Your task to perform on an android device: Use the Esty app to view the product description for the PRECISION SCREWDRIVER SET.
Image 0: 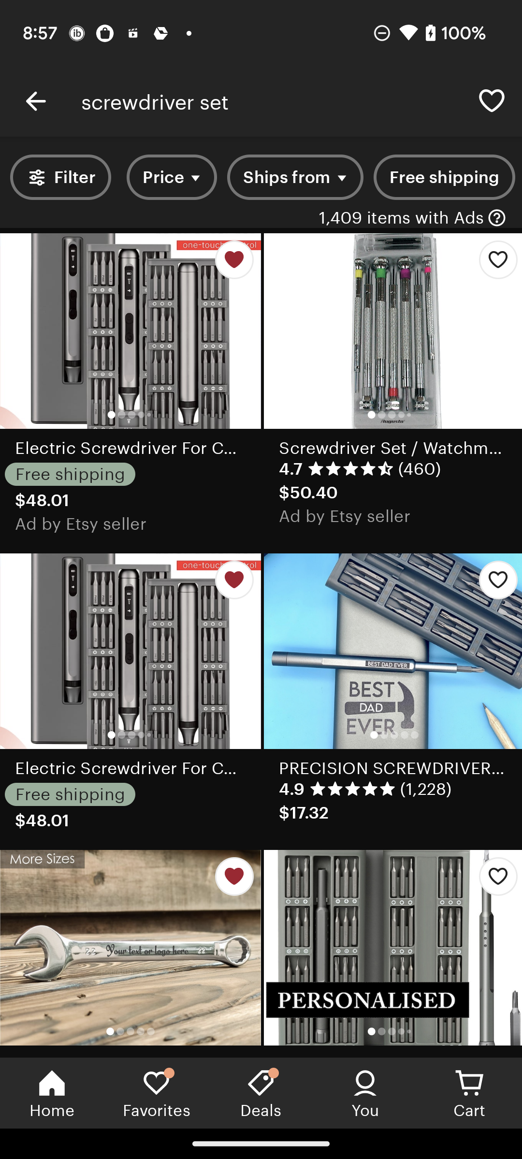
Click on the PRECISION SCREWDRIVER SET
Step 0: click (388, 646)
Image 1: 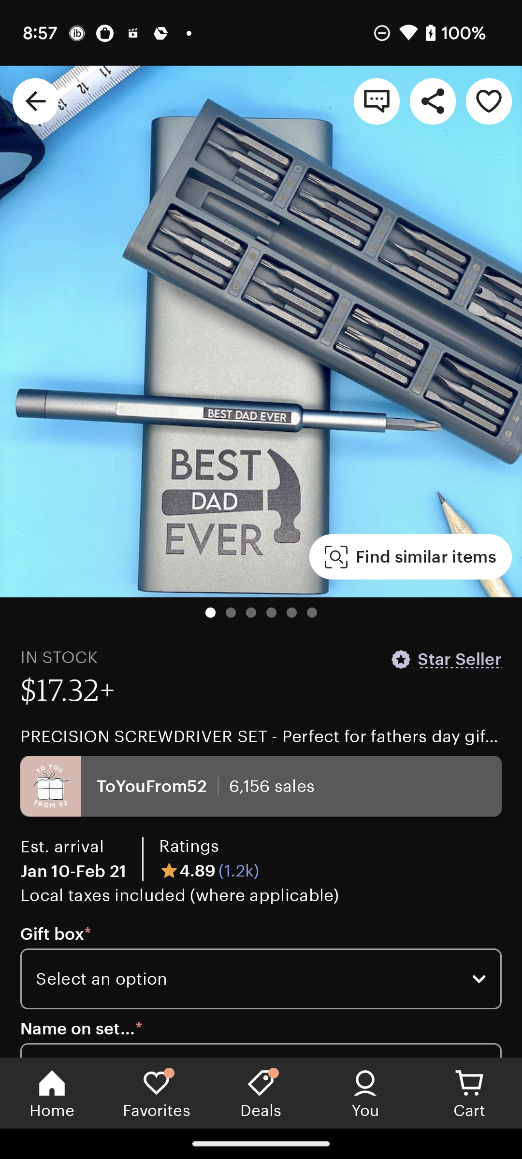
swipe up for item description
Step 1: scroll down
Image 2: 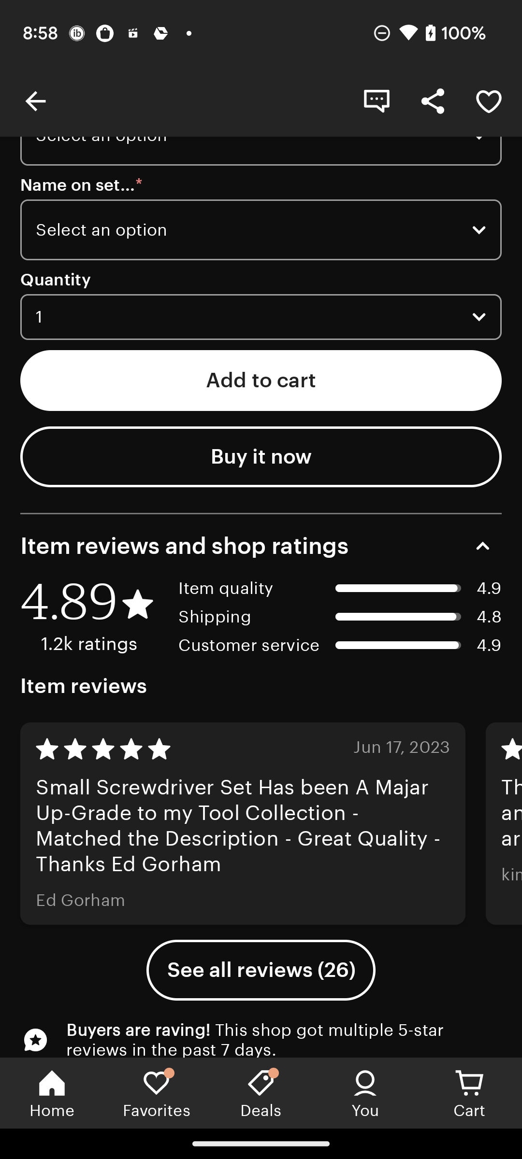
swipe up for item description
Step 2: scroll down
Image 3: 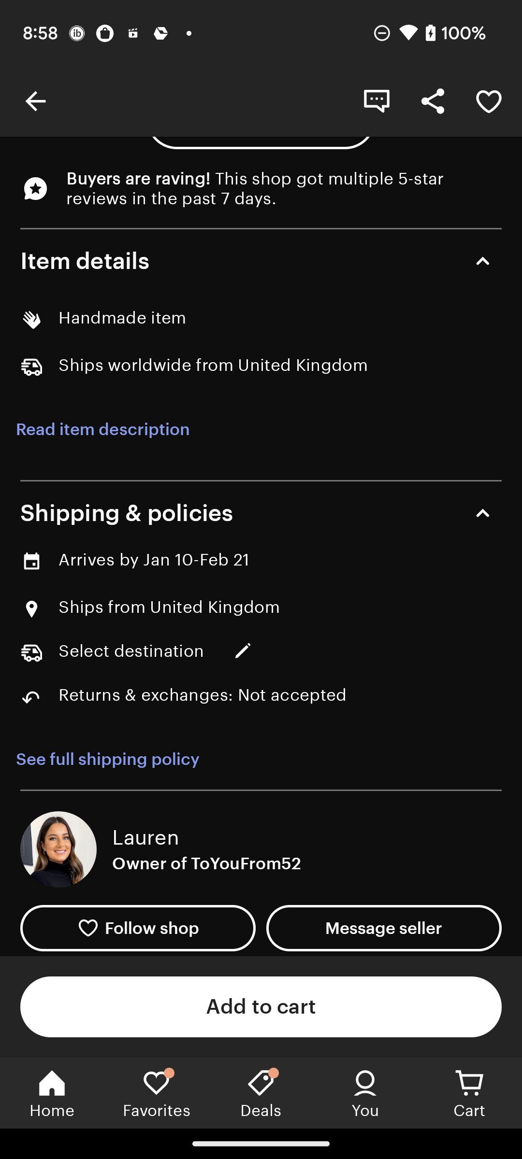
Click on Read item description
Step 3: click (102, 429)